Your task to perform on an android device: My friend suggested to me that I buy Campus Women's Alice Running Shoes for my daughter, so view the details of Campus Women's Alice Running Shoes on the Amazon app.
Image 0: 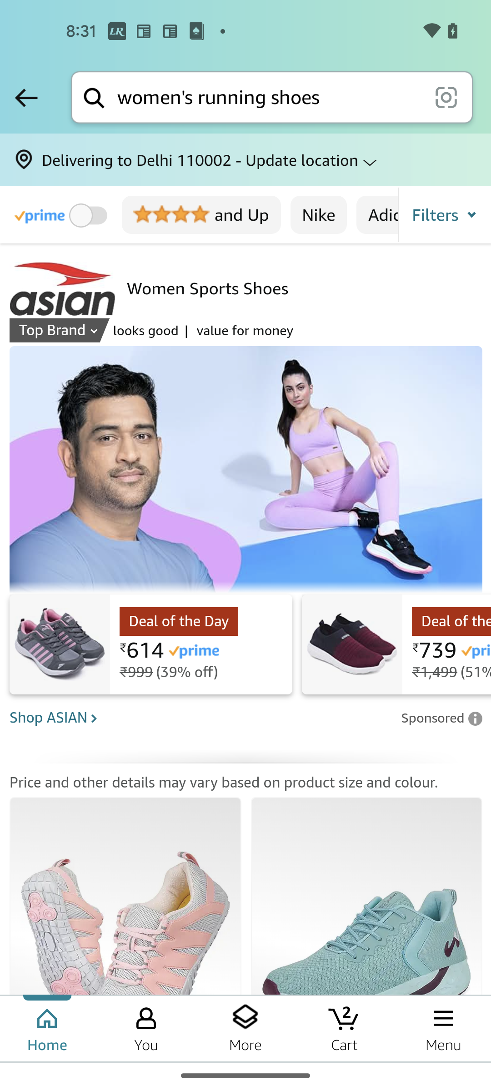
Swipe up for Campus Women's Alice Running Shoes.
Step 0: scroll down
Image 1: 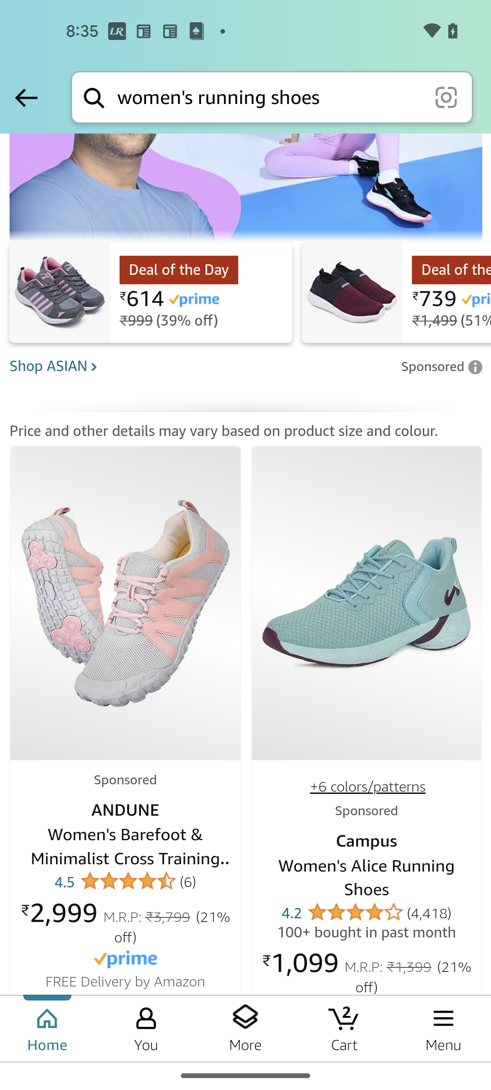
Open the Campus Women's Alice Running Shoes.
Step 1: click (366, 604)
Image 2: 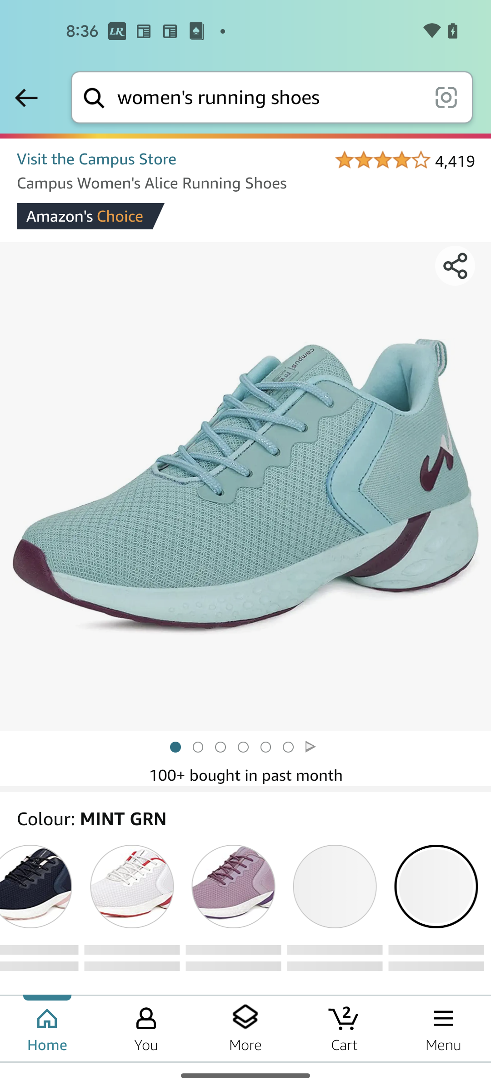
Swipe up to view the details
Step 2: scroll down
Image 3: 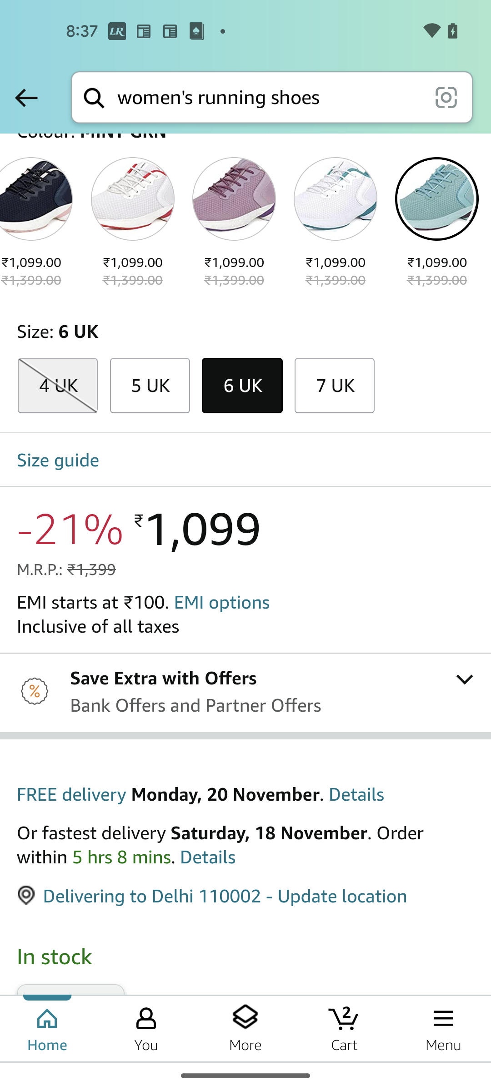
Swipe up to view the details
Step 3: scroll down
Image 4: 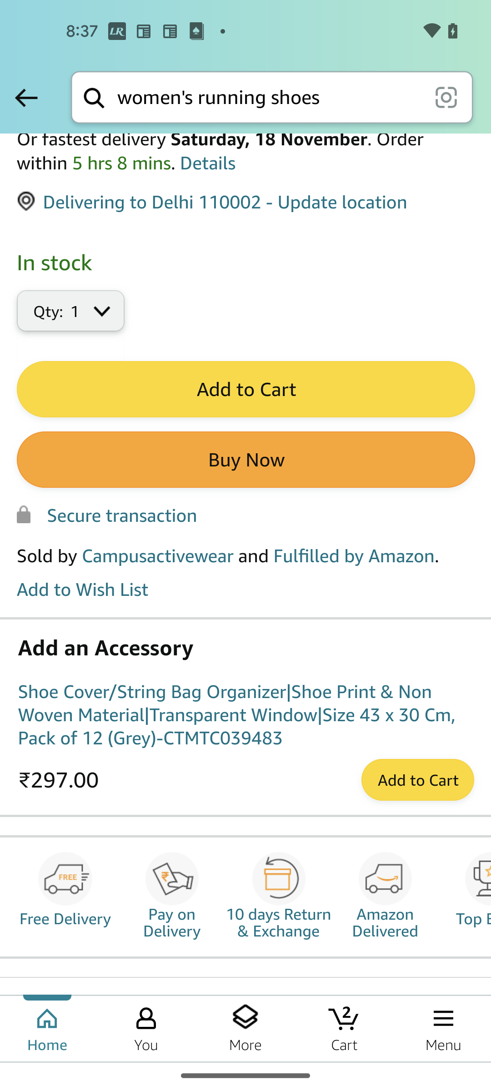
Swipe up to view the details
Step 4: scroll down